Your task to perform on an android device: My old shoes are damaged and I'm planning to buy new casual shoes , find a casual shoes for women in 5 sizes on the Decathlon app
Image 1: 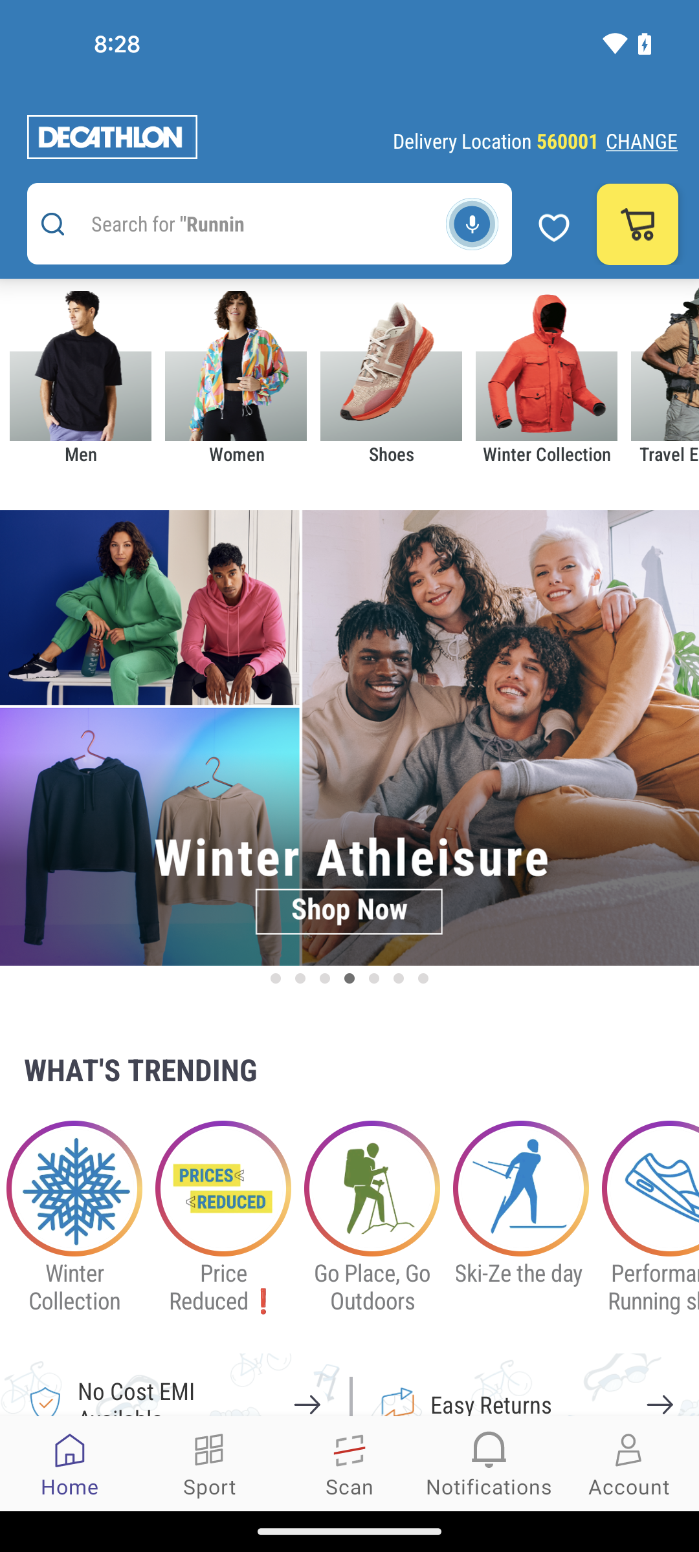
Tap on the search bar at the top of the screen
Step 1: click (243, 224)
Image 2: 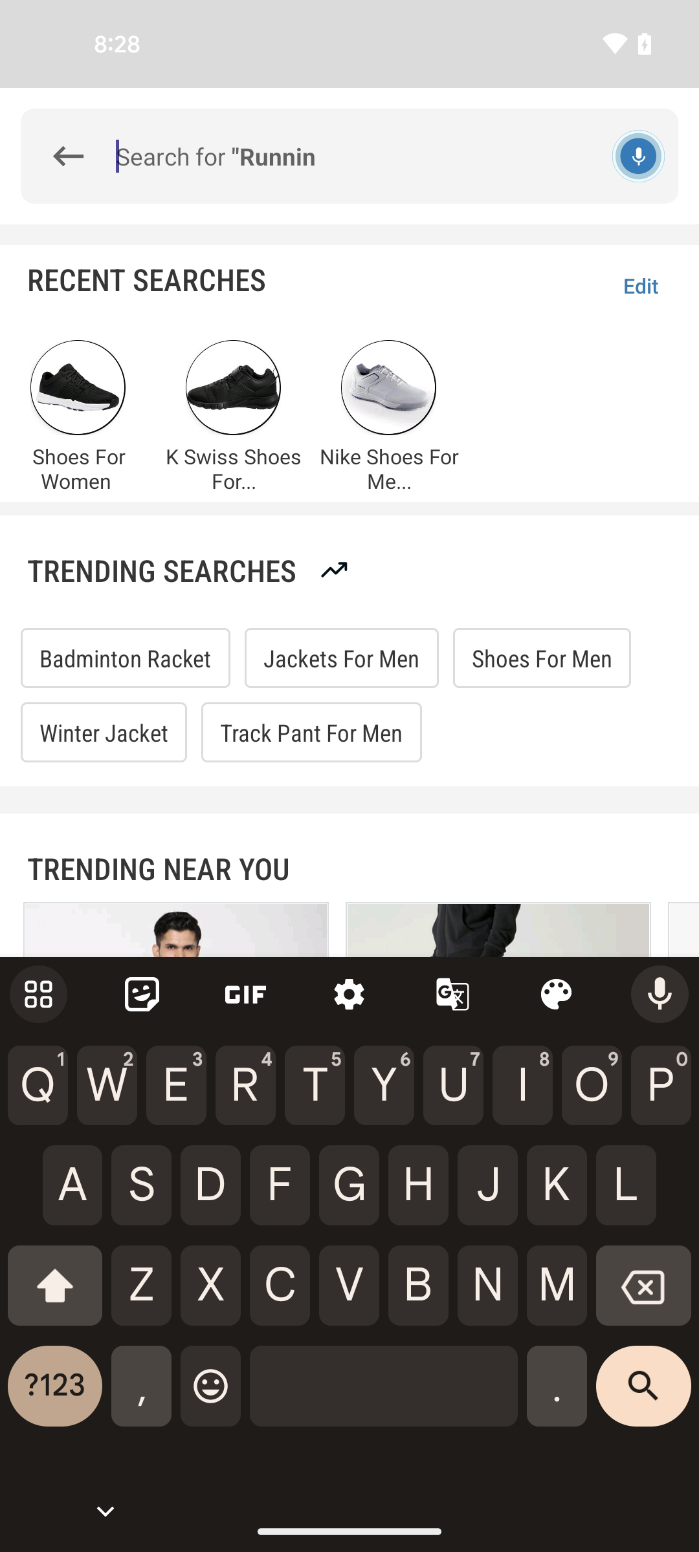
Search the casual shoes for women
Step 2: type "casual shoes for women"
Image 3: 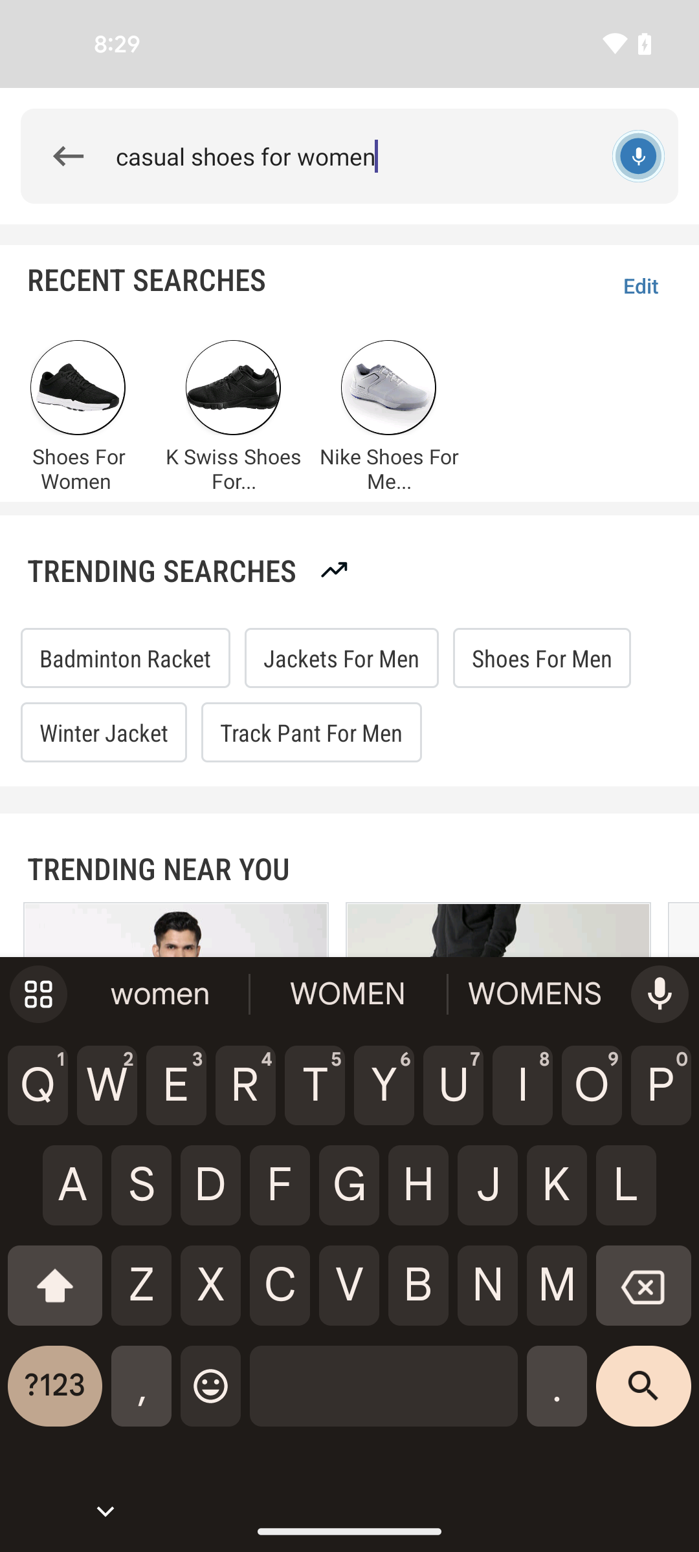
Tap on the search button at the bottom right corner of the screen
Step 3: click (643, 1396)
Image 4: 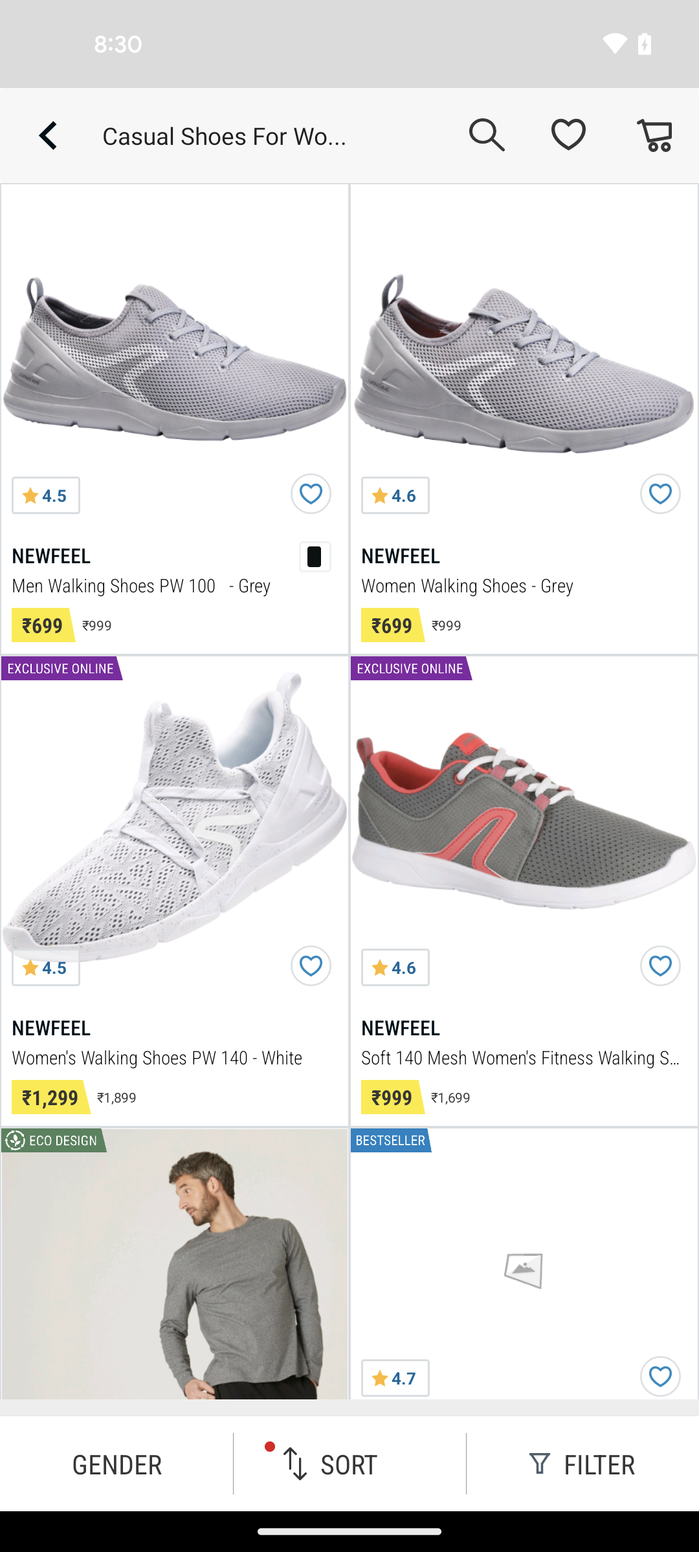
Tap on the search button at the bottom right corner of the screen
Step 4: wait
Image 5: 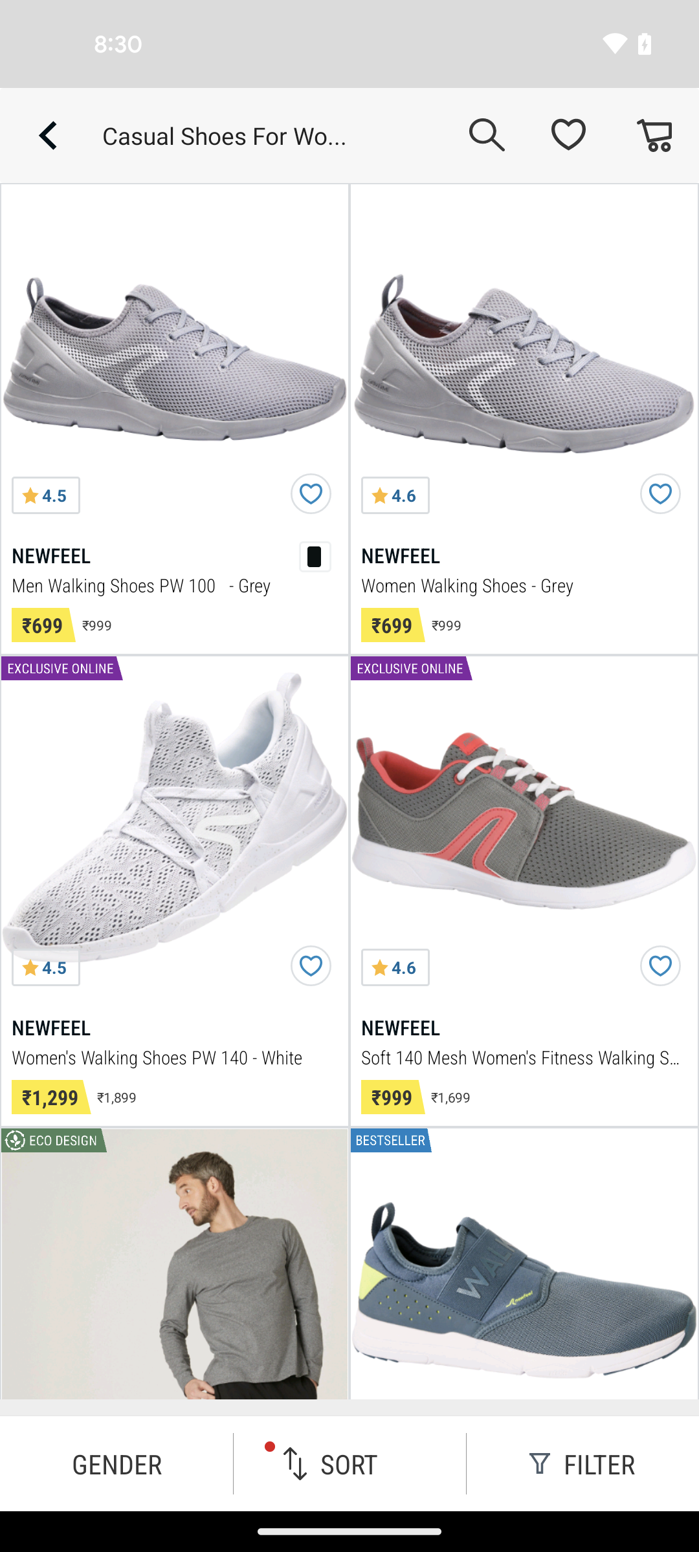
Tap on the filter option
Step 5: click (582, 1463)
Image 6: 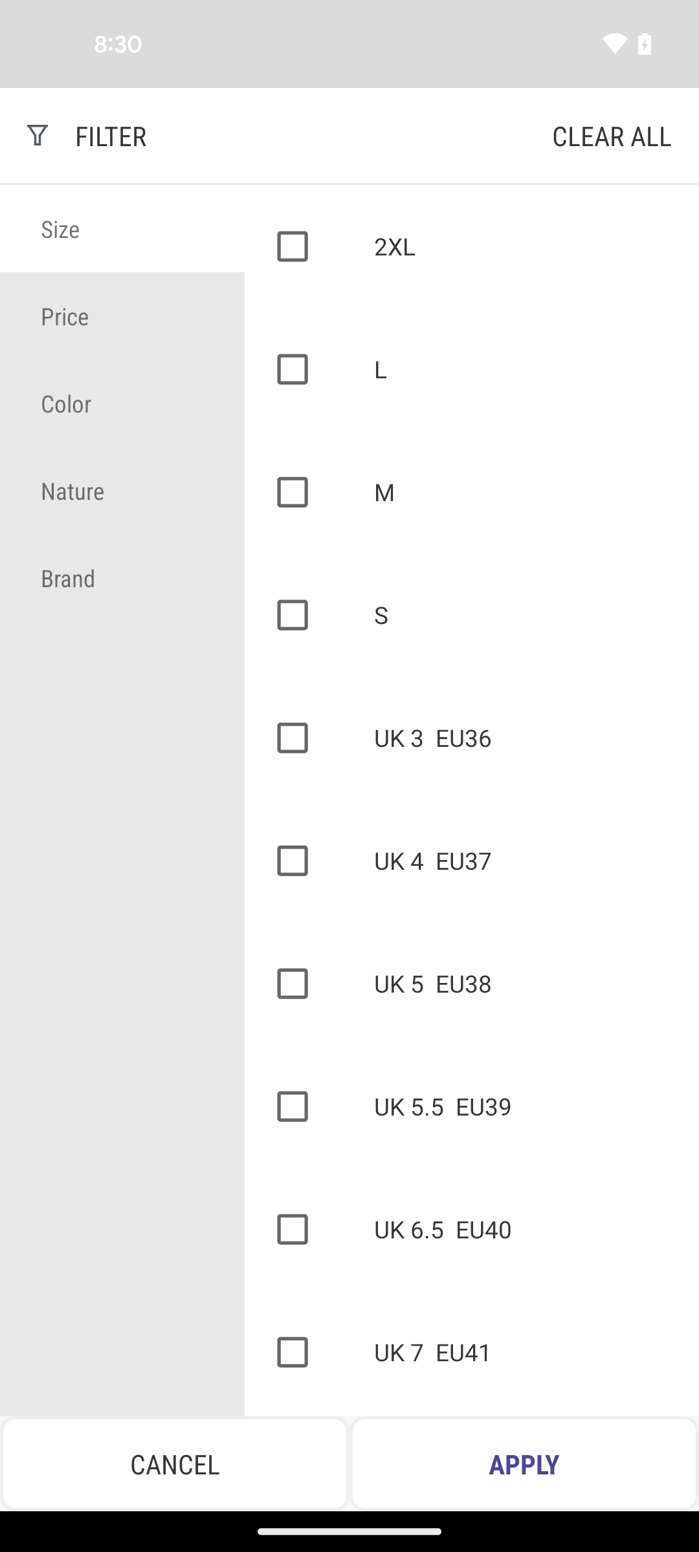
Select the size to UK 5 EU38
Step 6: click (305, 984)
Image 7: 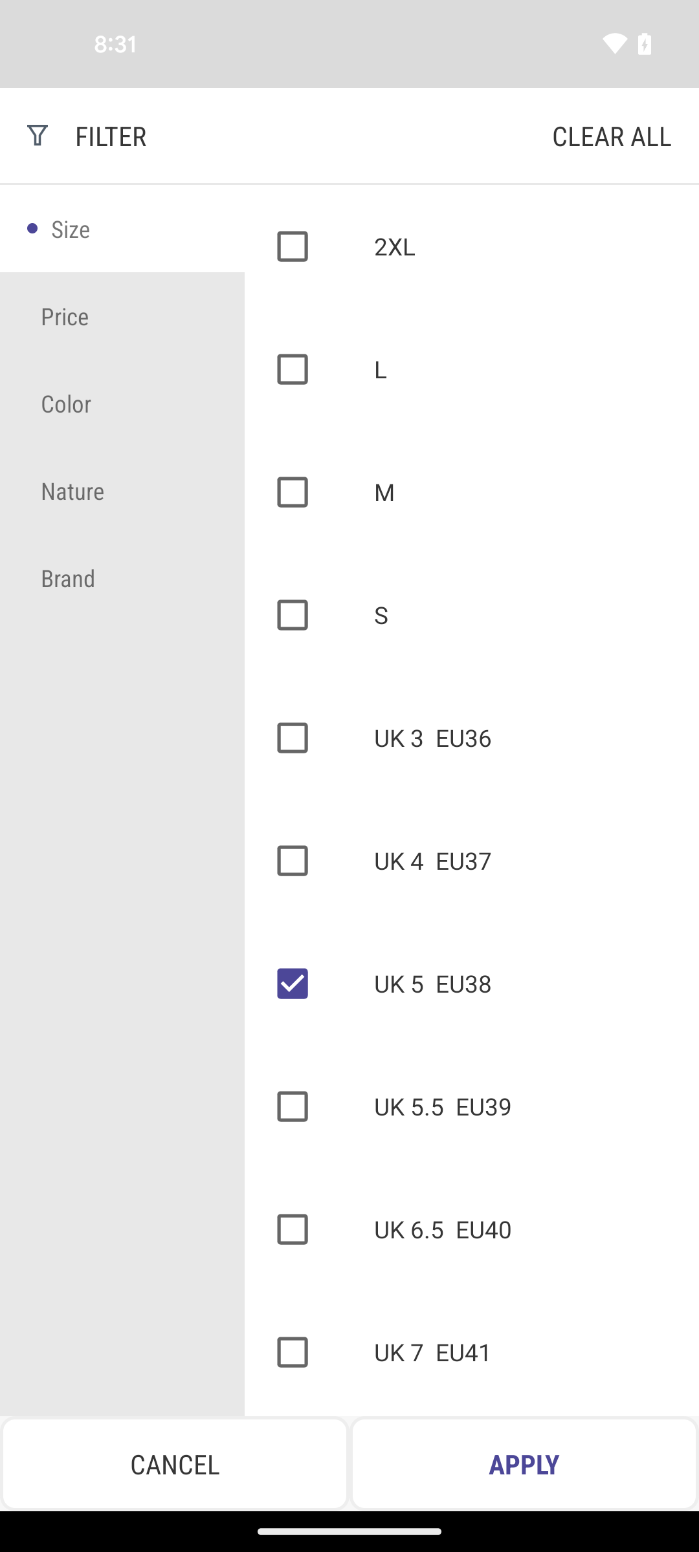
Tap on the apply button at the bottom of the screen
Step 7: click (524, 1463)